Your task to perform on an android device: Add a bookmark to the current open page of the book All Against All by Nathan Allen on the Google Play Books app.
Image 0: 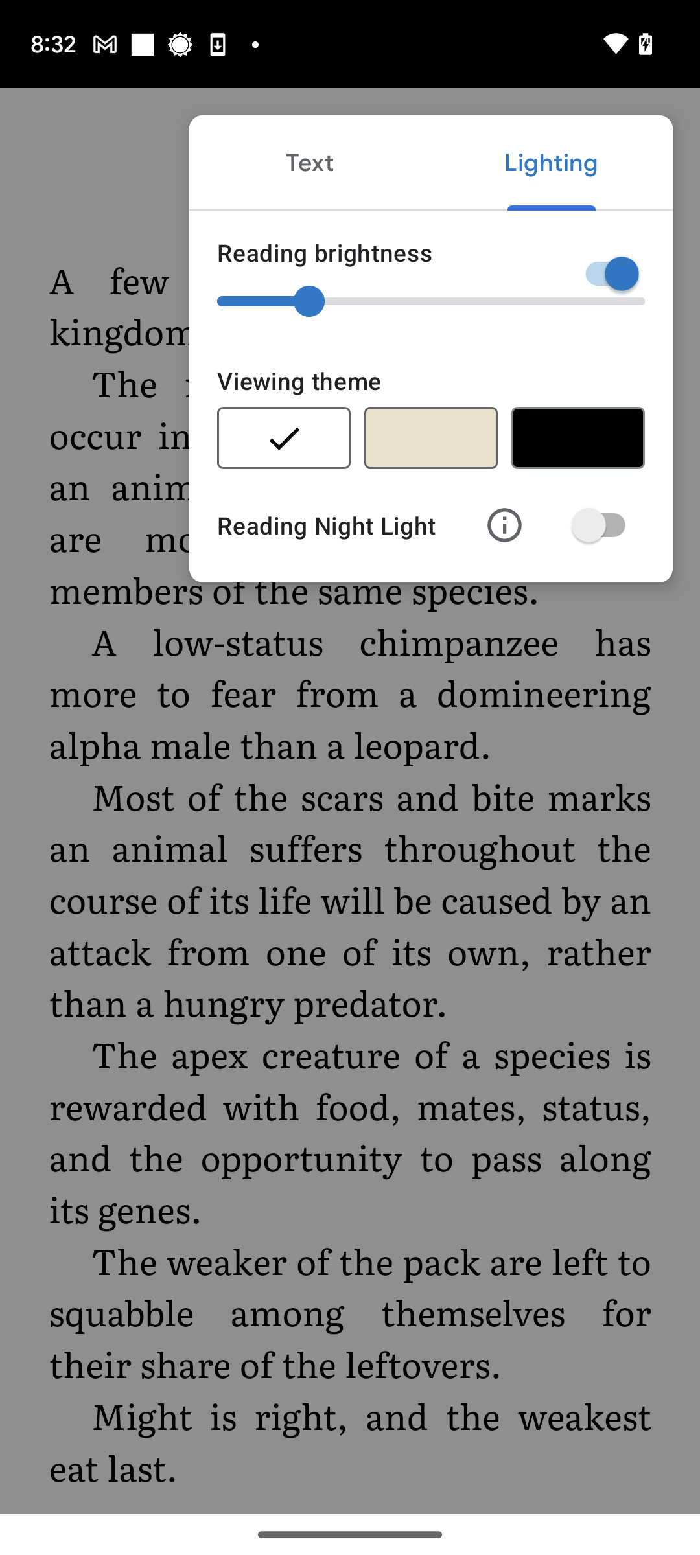
Go back.
Step 0: press back button
Image 1: 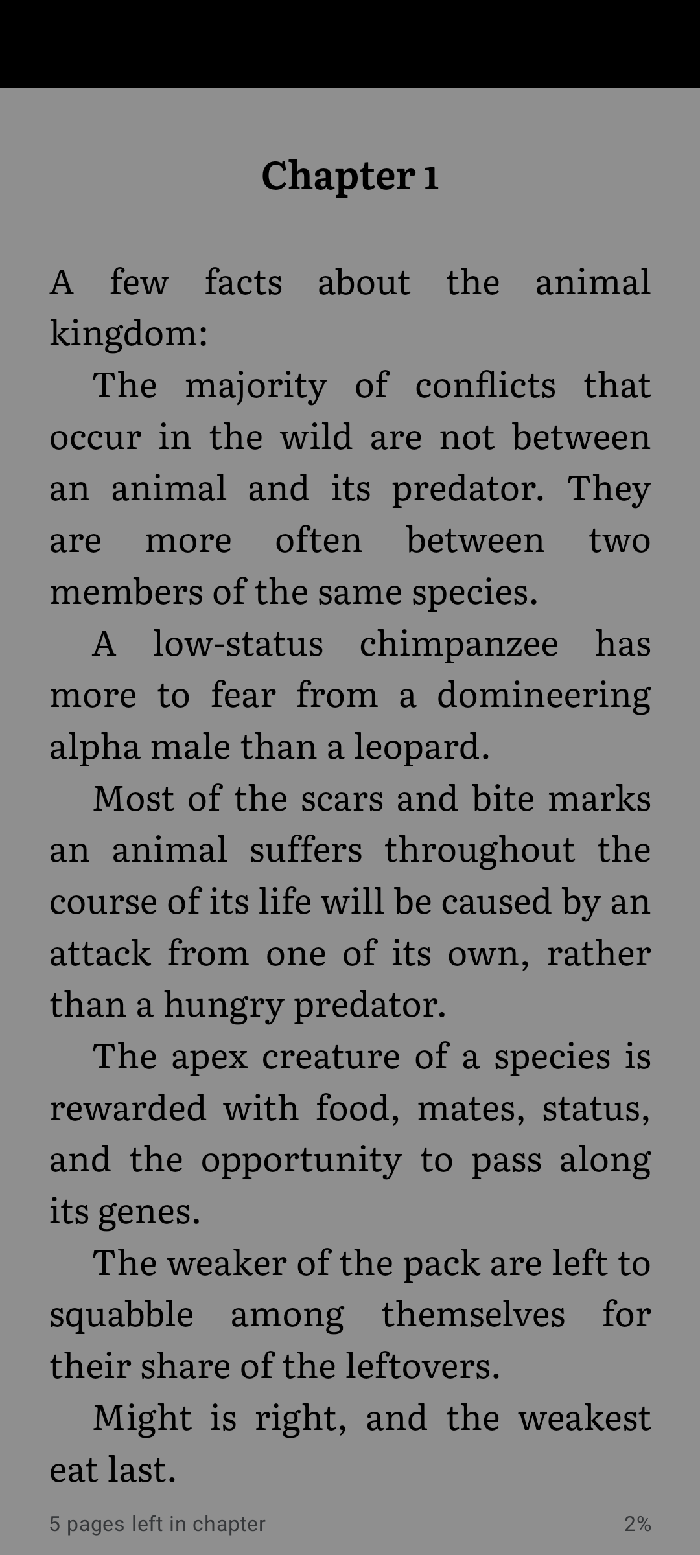
Click at the center of the page.
Step 1: click (350, 821)
Image 2: 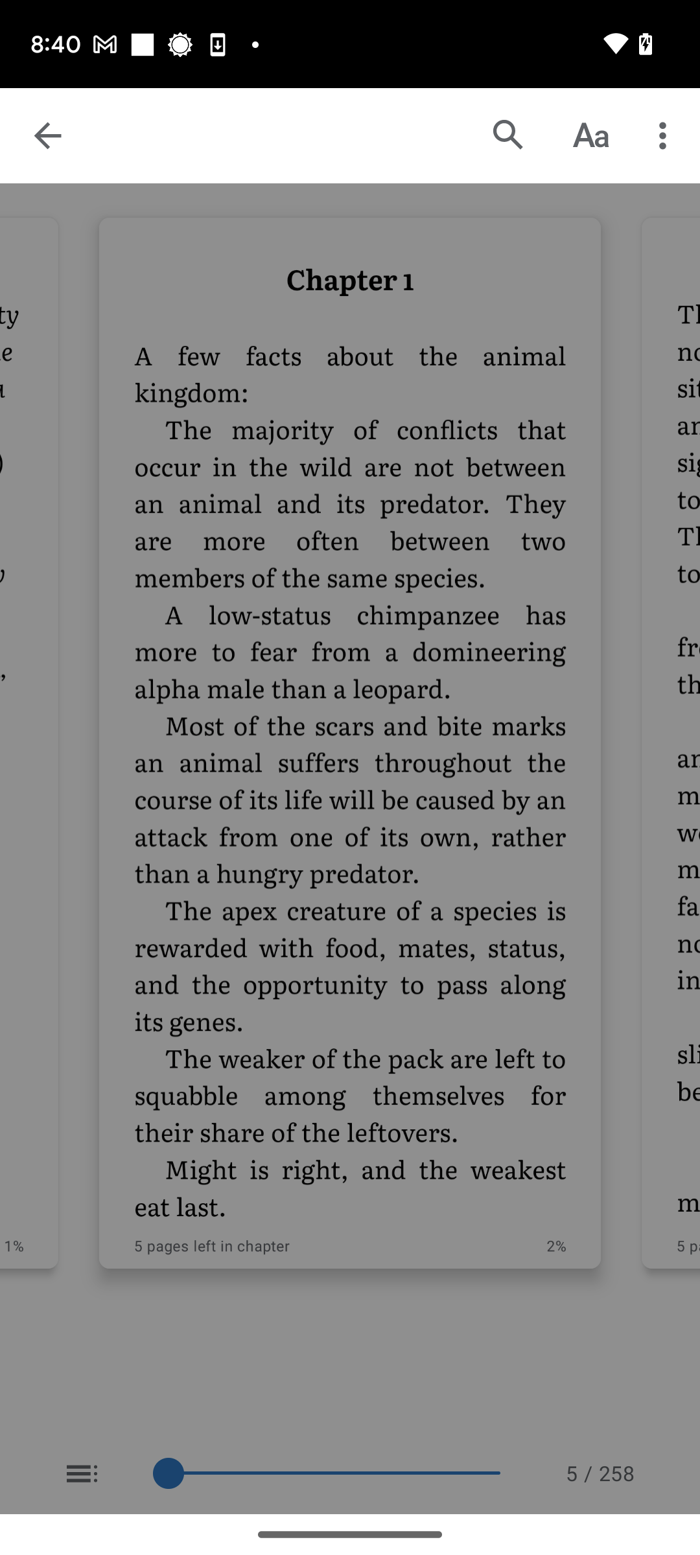
Click on three dot menu at the top-right of the screen.
Step 2: click (666, 135)
Image 3: 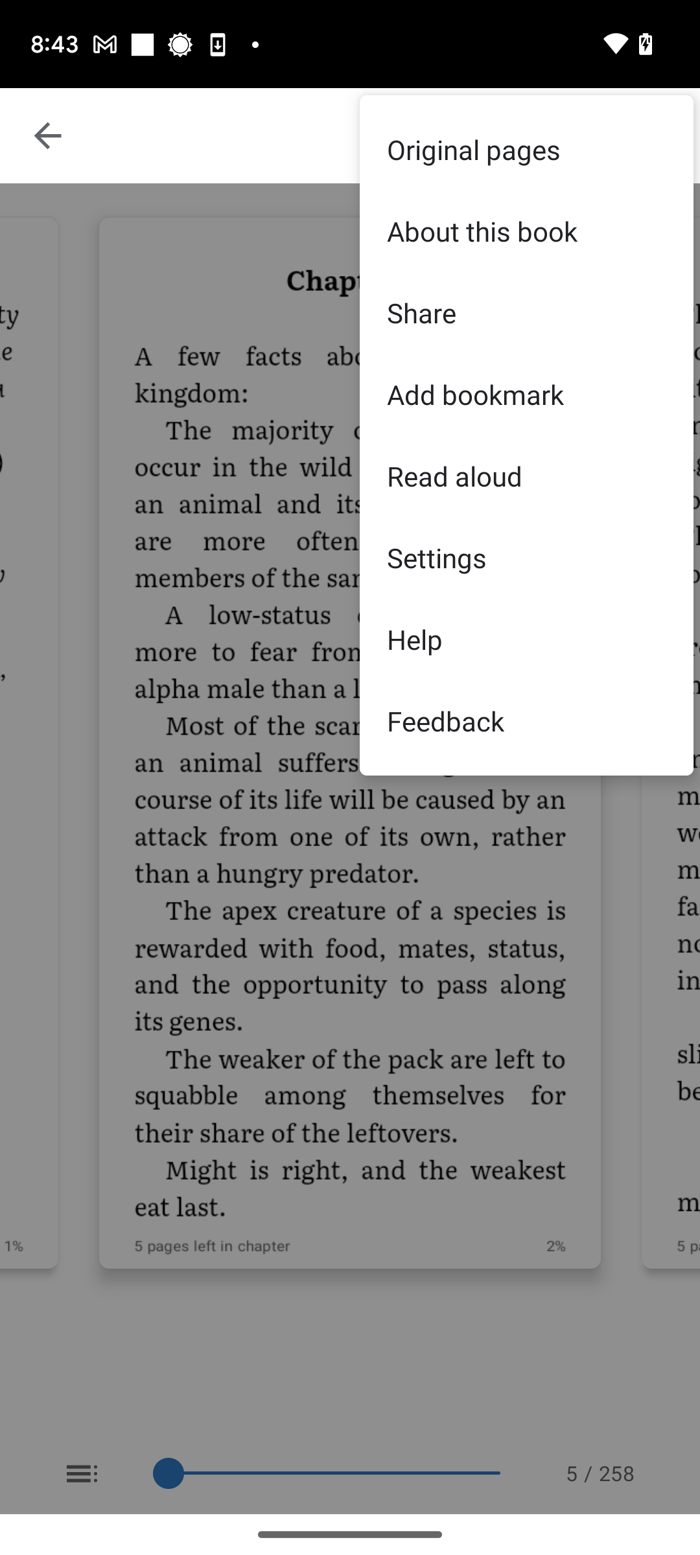
Click on Add bookmark.
Step 3: click (526, 394)